Your task to perform on an android device: I want to purchase a striped shirt for myself for the upcoming office party. Look for a striped formal shirt in the Westside app.
Image 0: 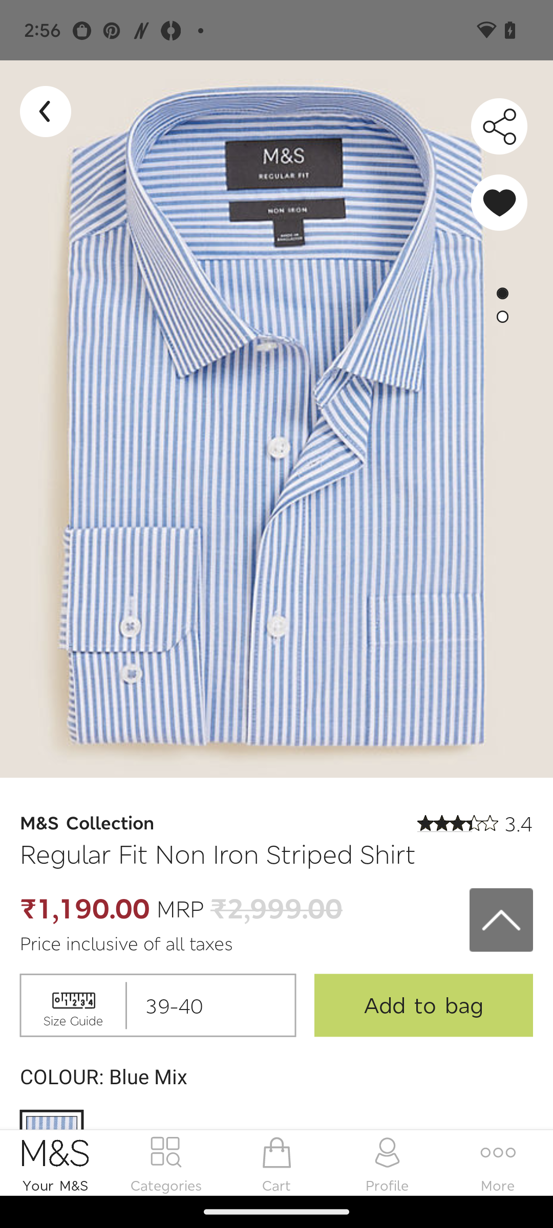
Open the Westside app.
Step 0: open app "Westside"
Image 1: 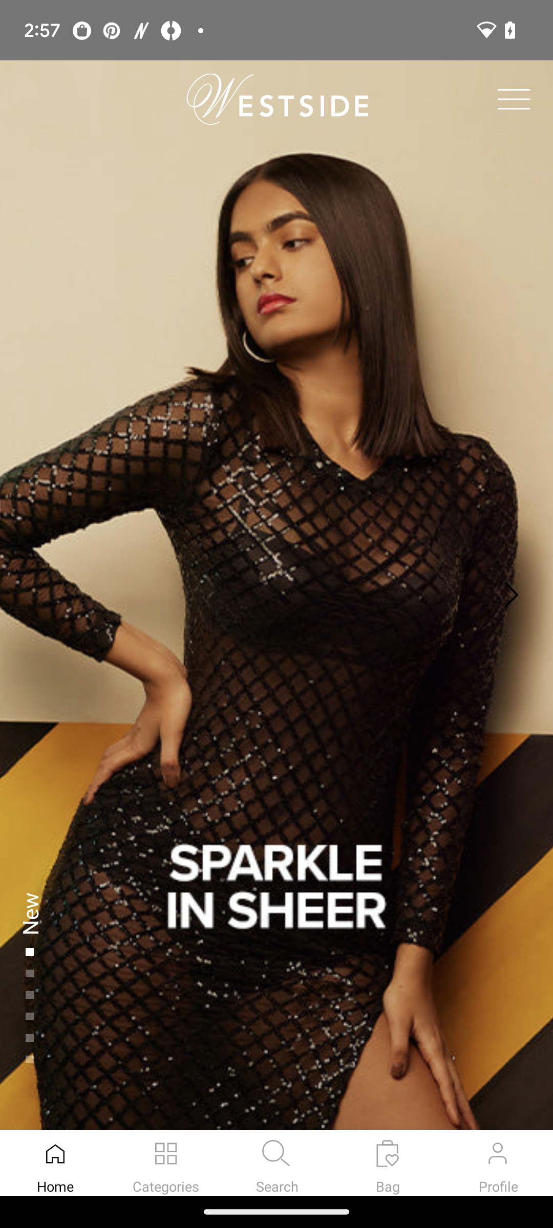
Click on the search icon.
Step 1: click (276, 628)
Image 2: 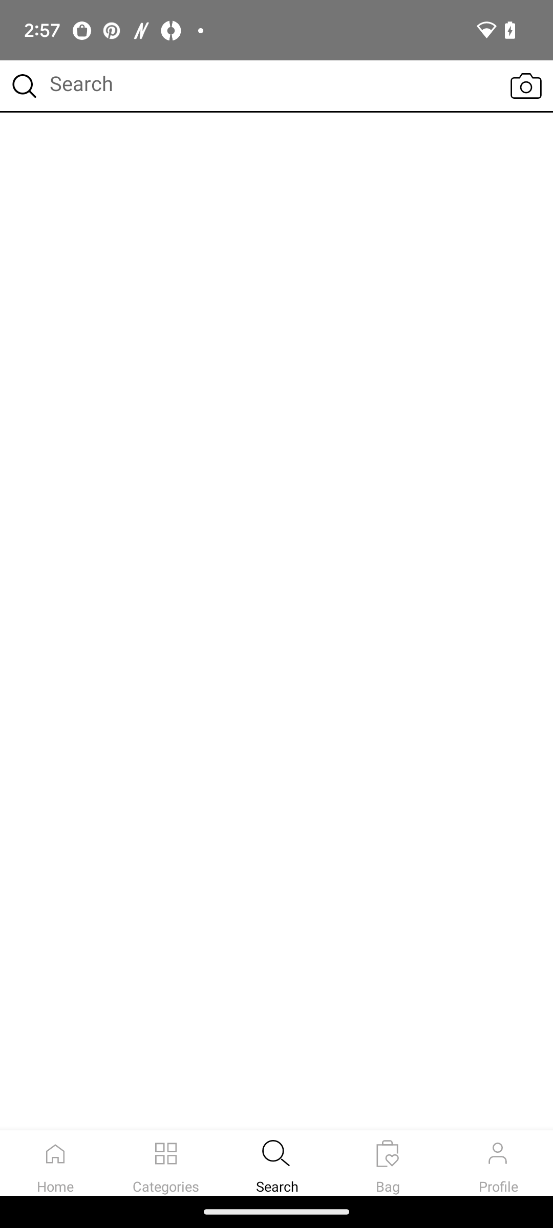
Now click on the search bar.
Step 2: click (269, 86)
Image 3: 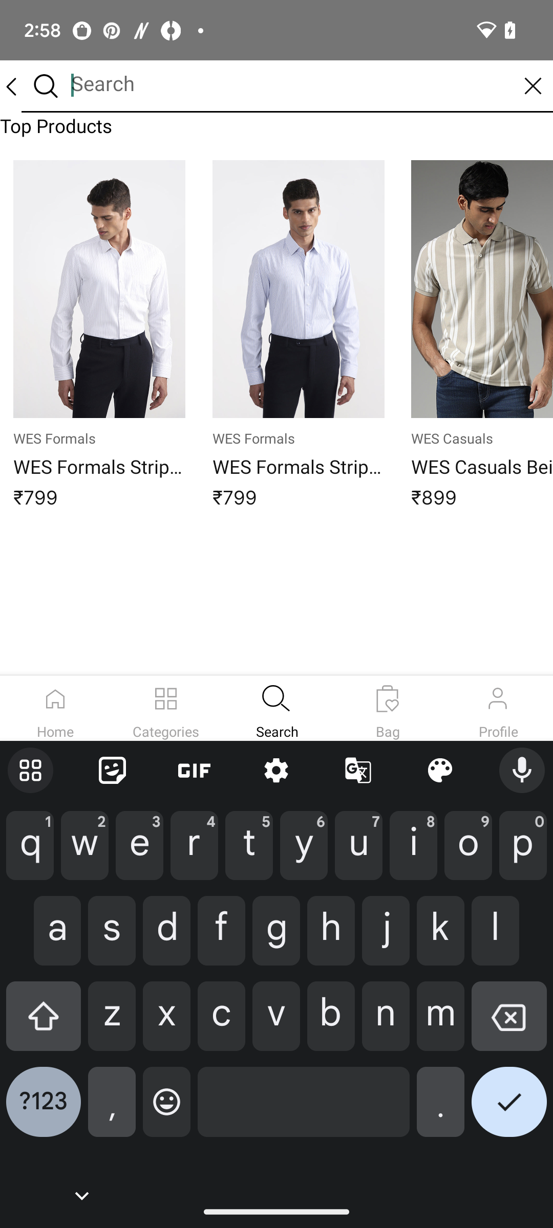
Enter the product name.
Step 3: type "Formal striped shirt for men"
Image 4: 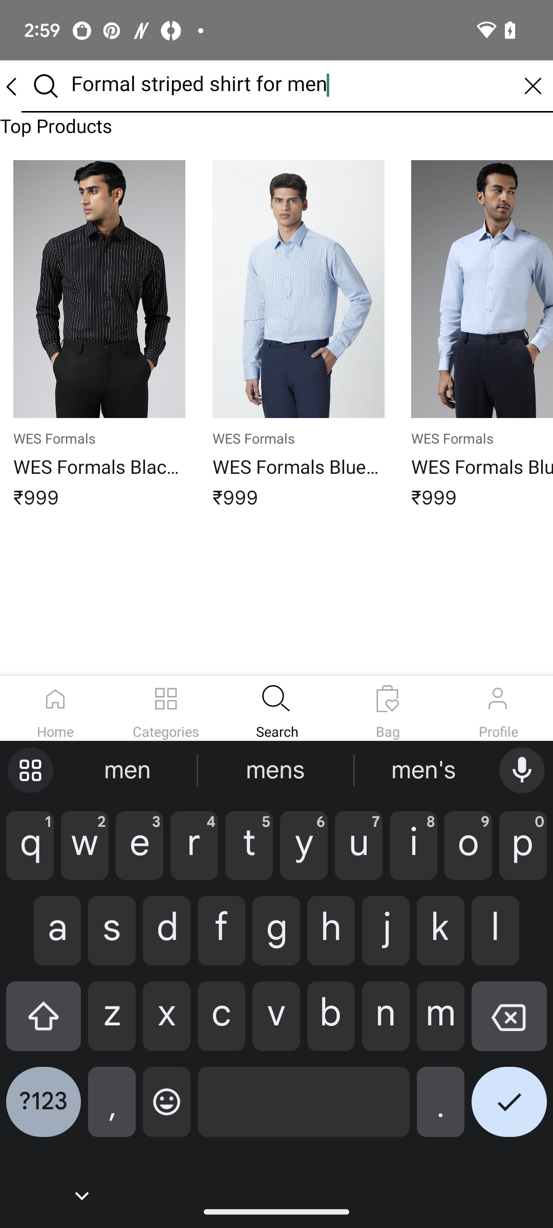
Click on the tick button.
Step 4: click (509, 1110)
Image 5: 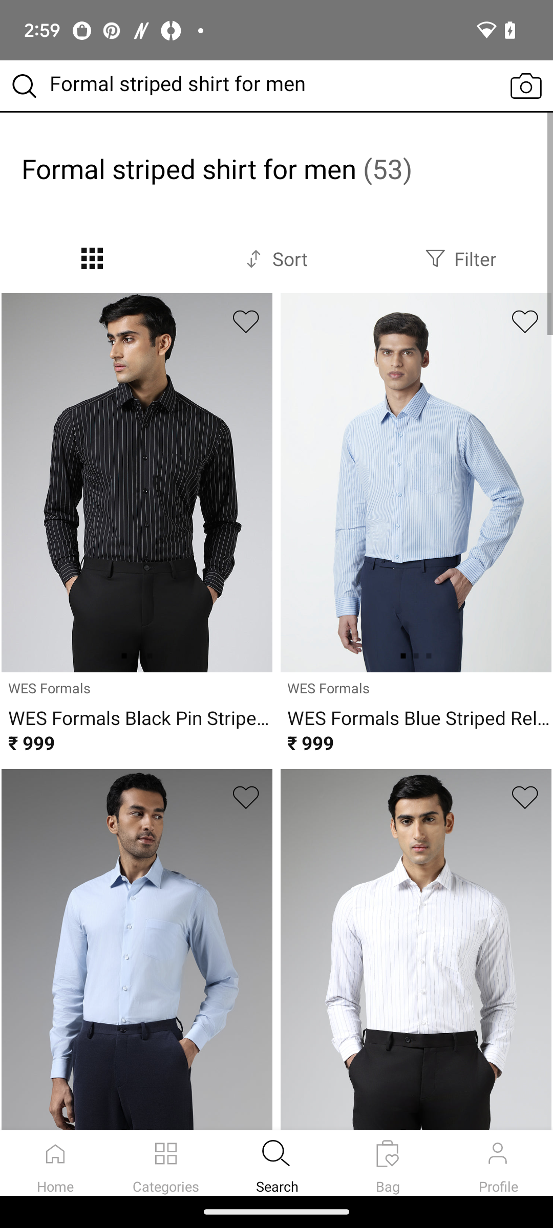
Swipe down to view more.
Step 5: scroll down